Your task to perform on an android device: Purchasing a Drill machine for home use is something I am looking forward to. Use the Tata Neu app to look for a Drill machine.
Image 0: 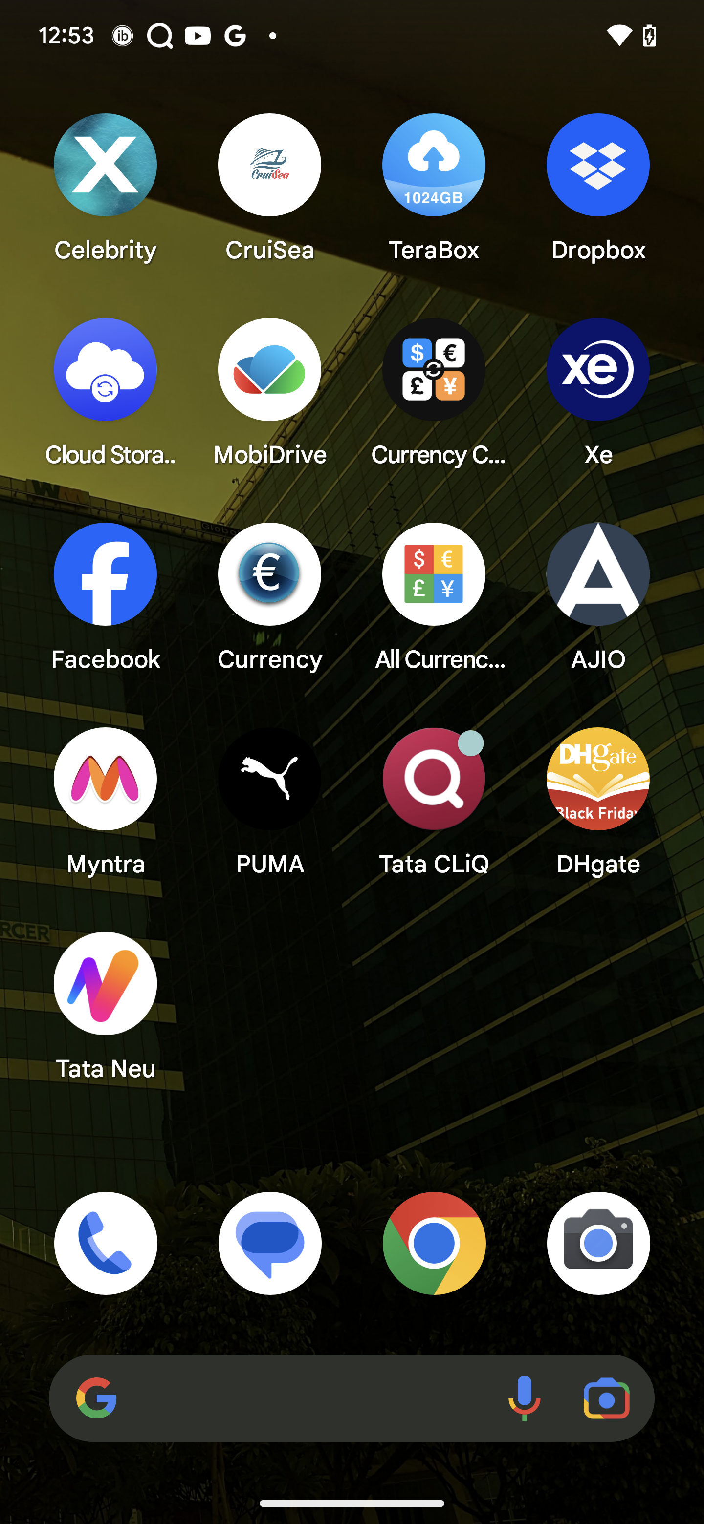
Open Tata Neu app
Step 0: open app "Tata Neu"
Image 1: 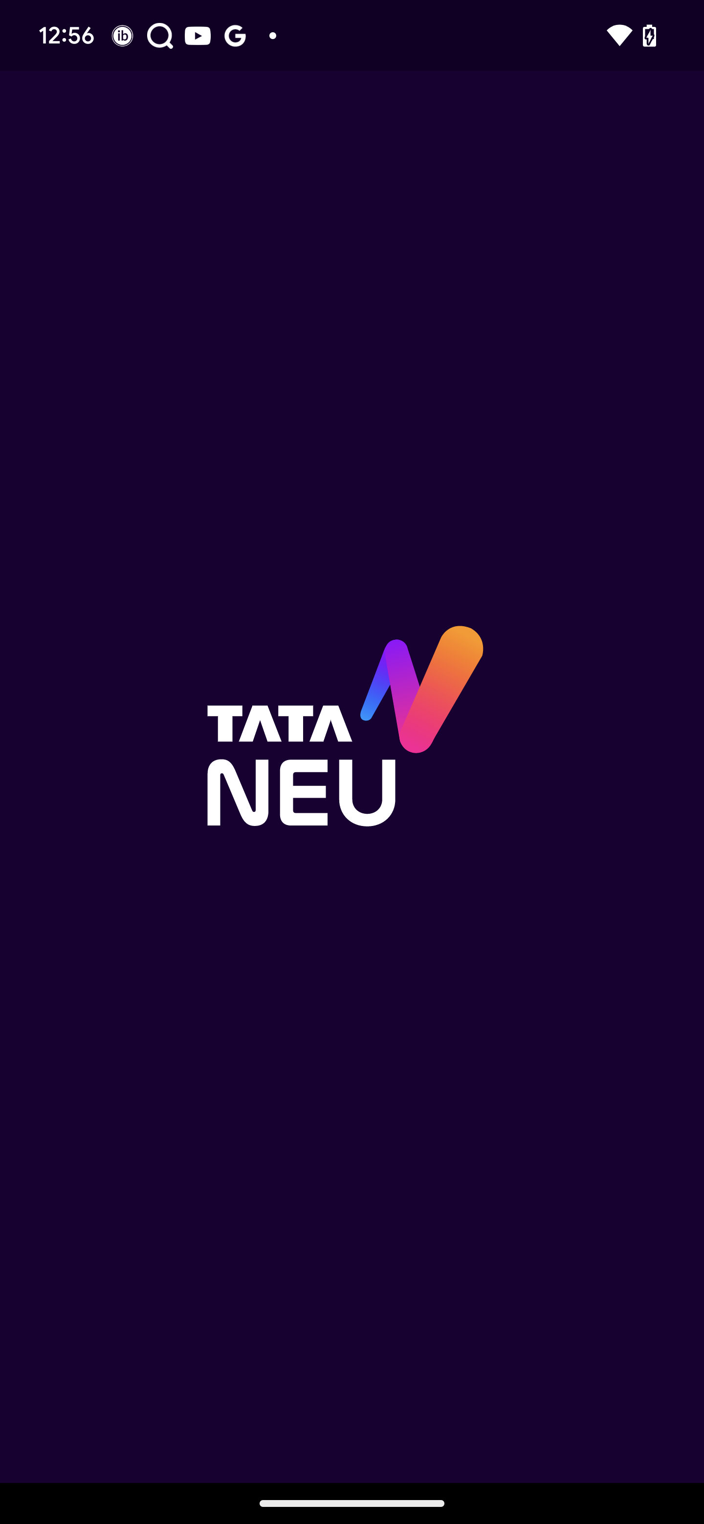
Open Tata Neu app
Step 1: wait
Image 2: 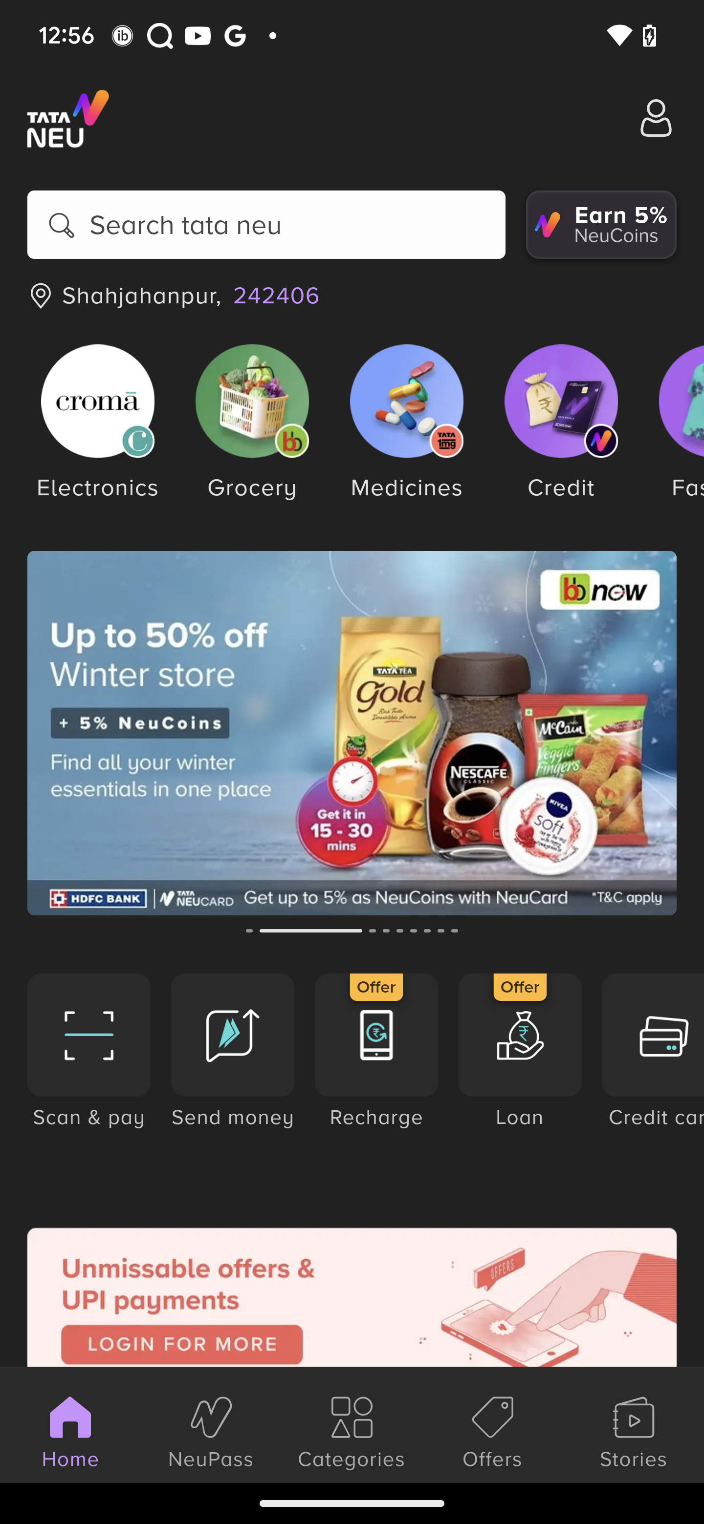
Click on the search bar
Step 2: click (266, 224)
Image 3: 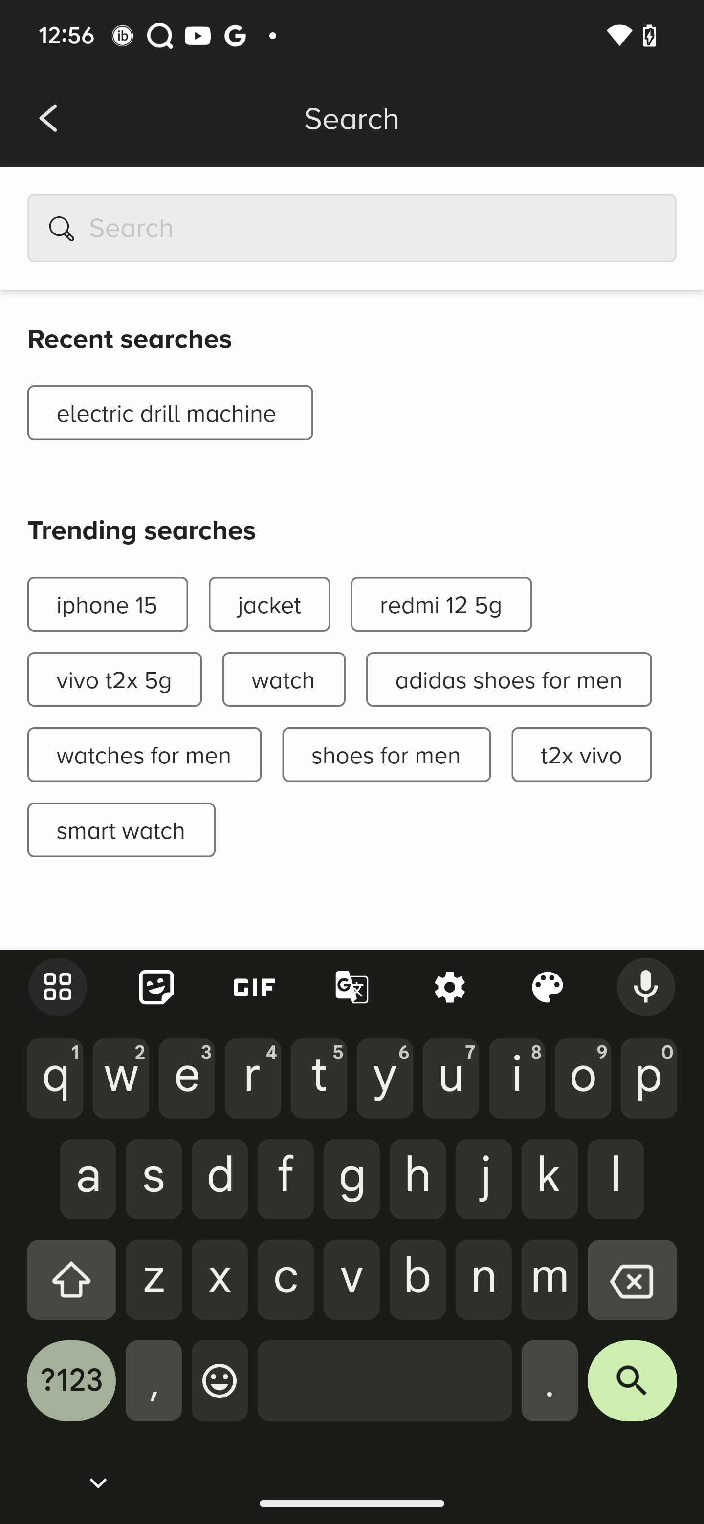
Type text Drill machine in the search bar
Step 3: type "Drill machine"
Image 4: 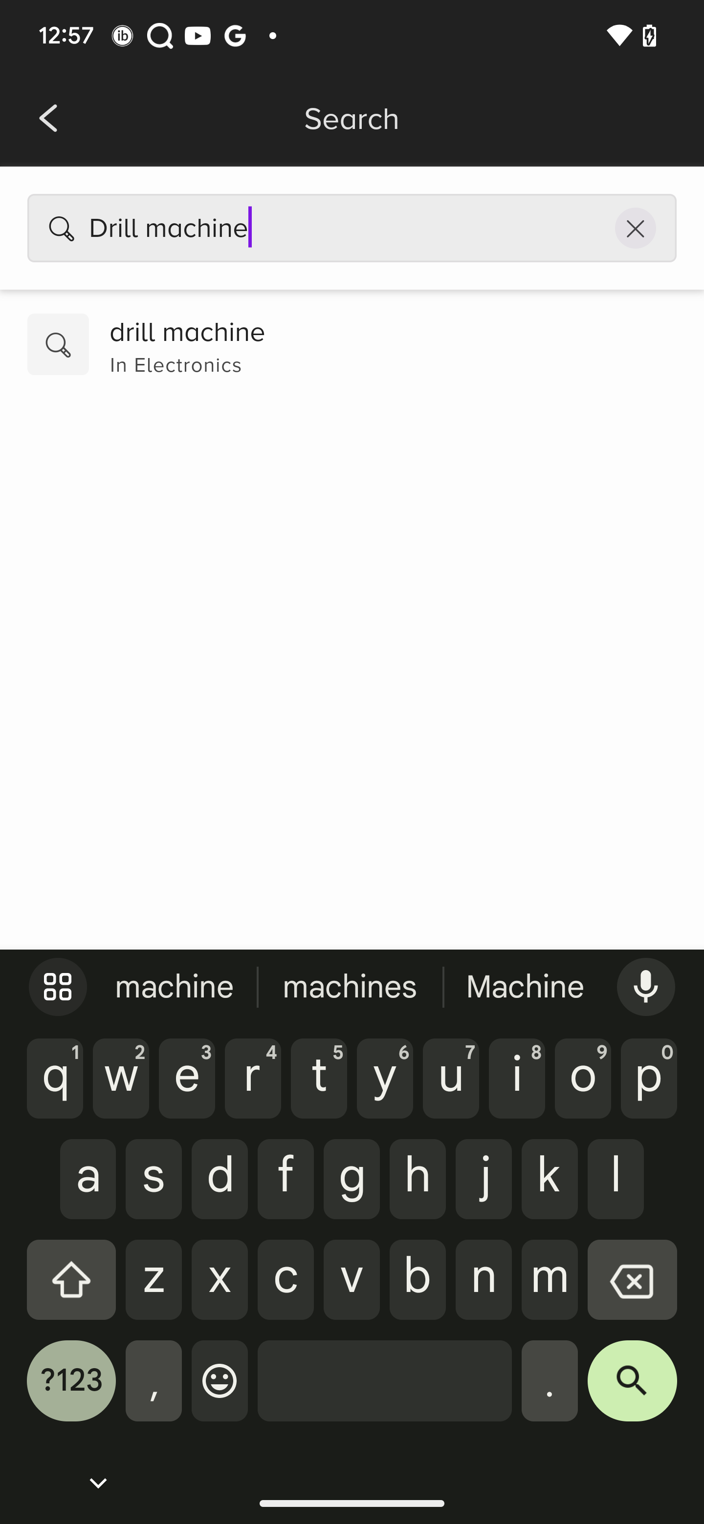
Click the search icon at the right bottom corner of the keyboard
Step 4: click (632, 1391)
Image 5: 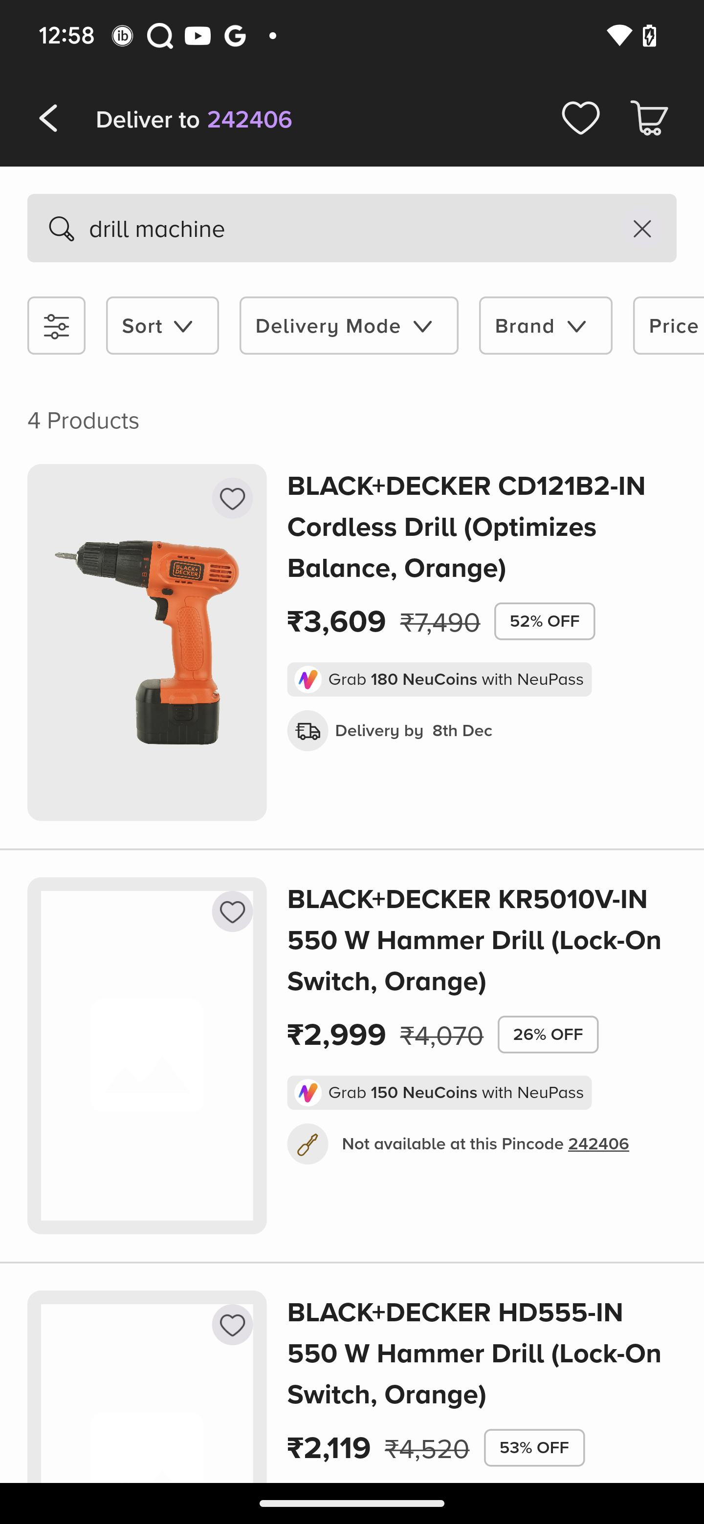
Click the search icon at the right bottom corner of the keyboard
Step 5: wait